Your task to perform on an android device: Compare the price of classic speed hurdles since they have good rating in the Meesho app.
Image 0: 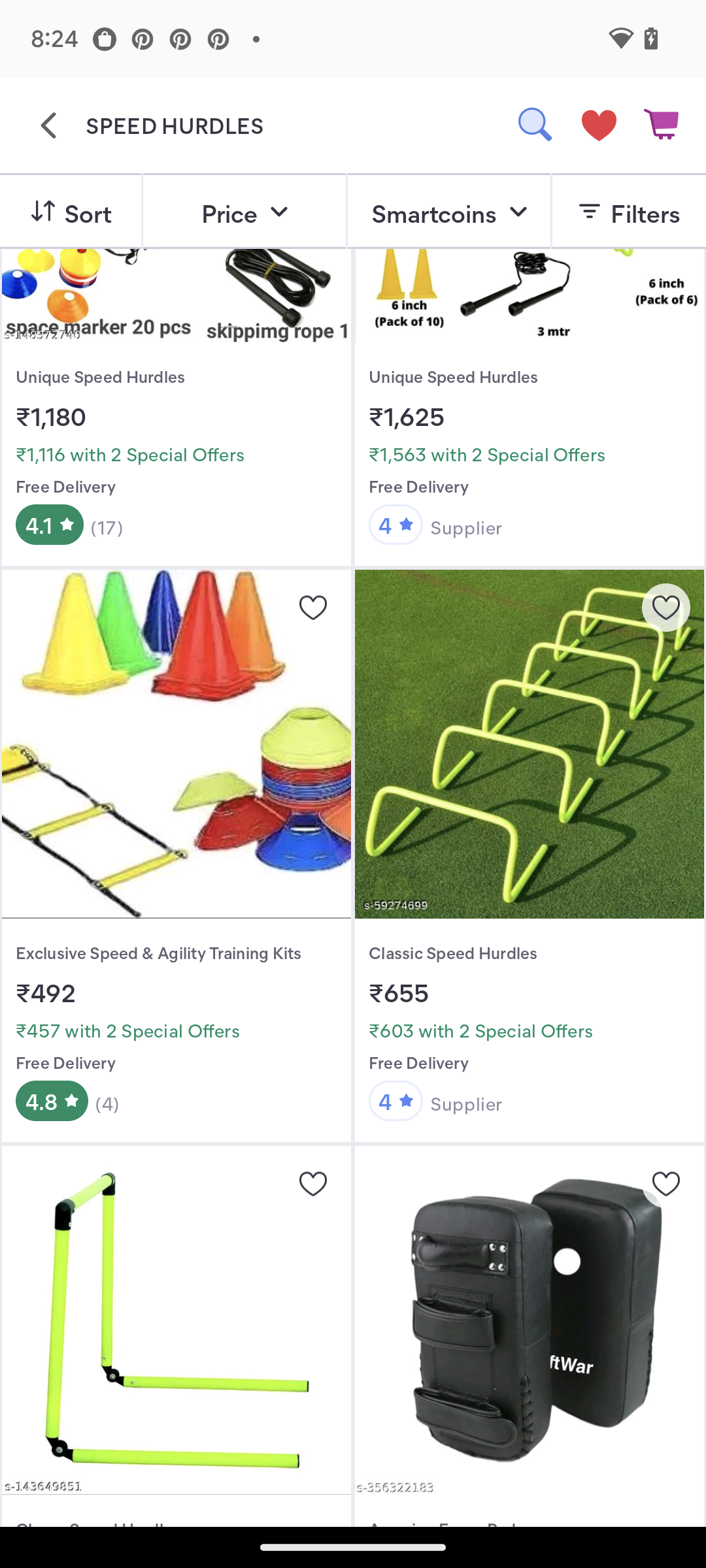
Click on the classic speed hurdles.
Step 0: click (529, 856)
Image 1: 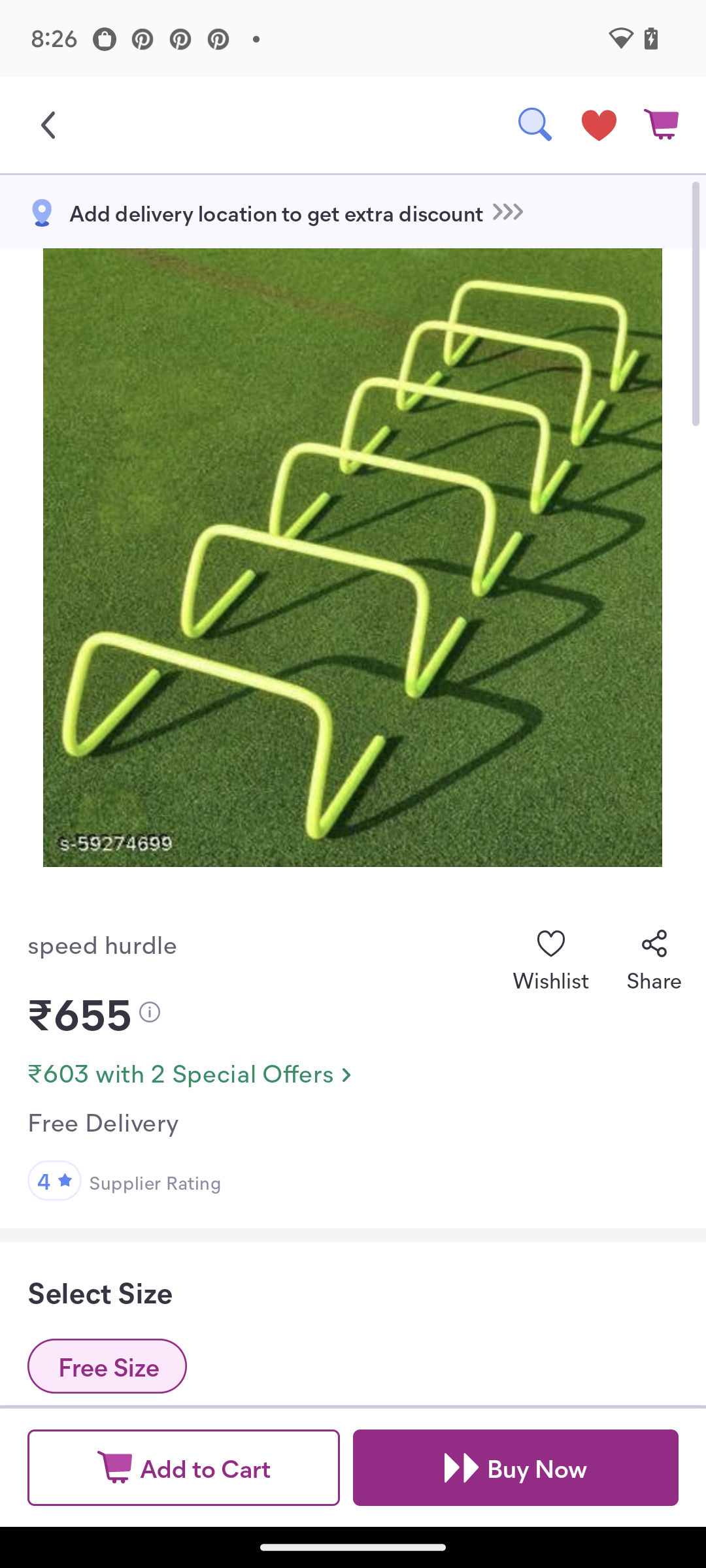
Swipe down to view similar products to compare the price.
Step 1: scroll down